Your task to perform on an android device: Go to Fitnotes app & take the Running challenge of 15 kilometers and set goals.
Image 0: 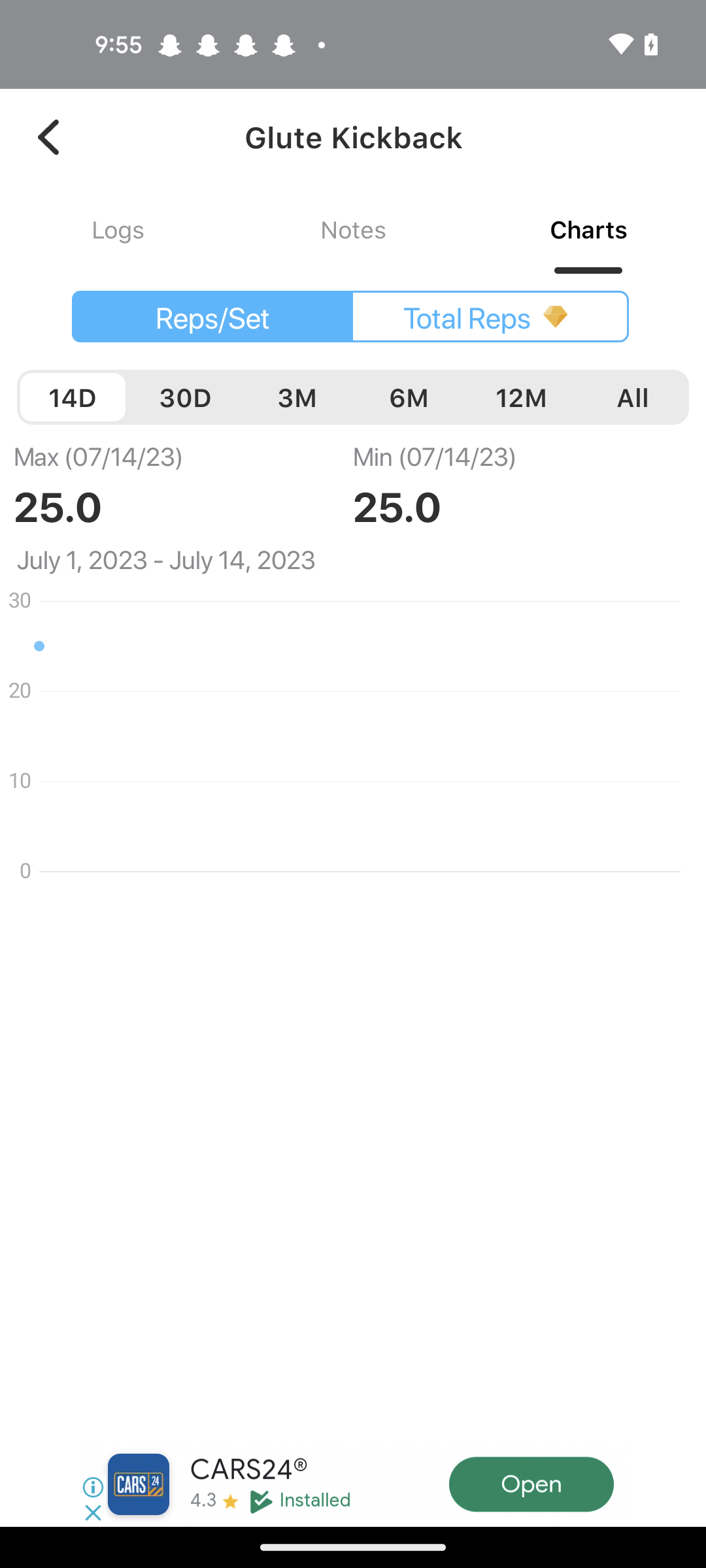
open the fitnotes app
Step 0: open app "FitNotes"
Image 1: 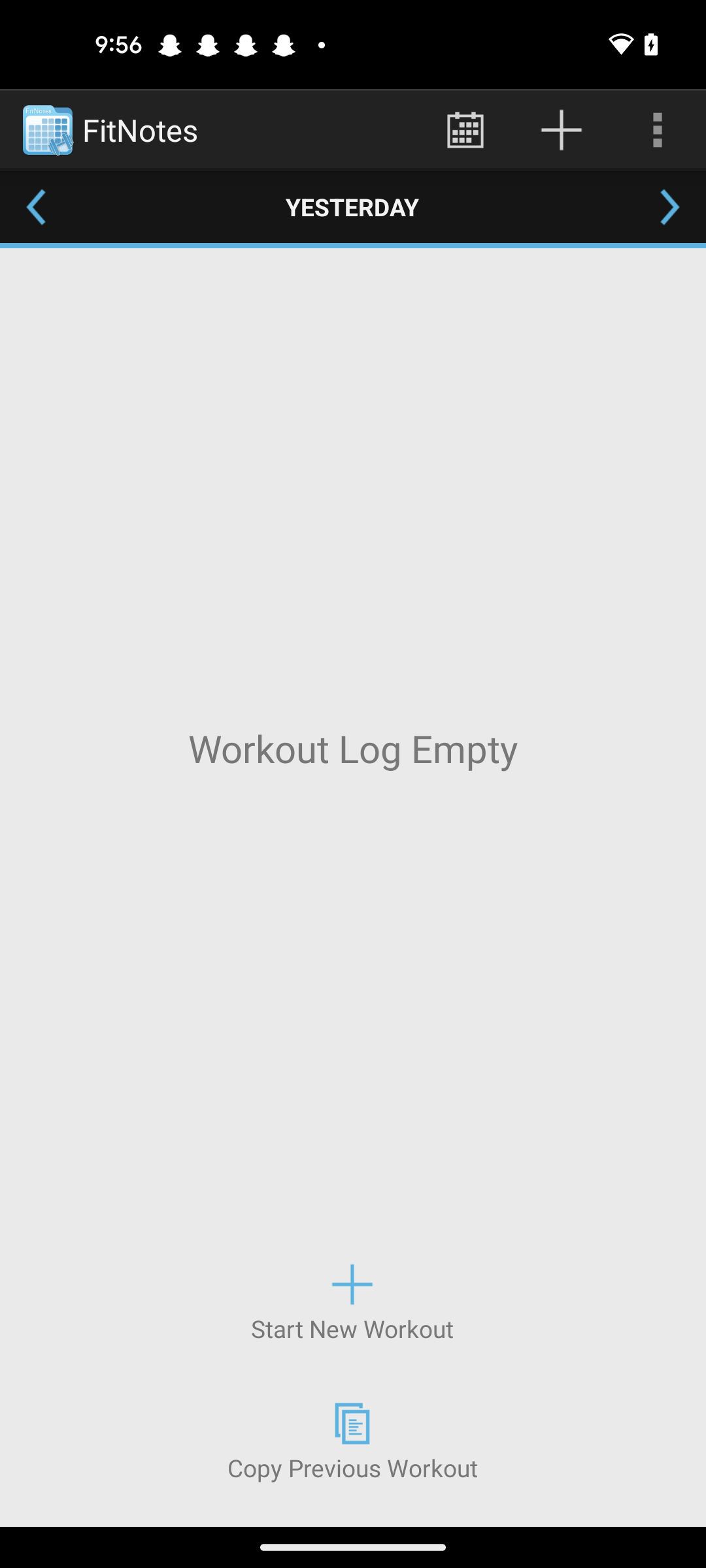
Click on the Start new workout option of the screen
Step 1: click (352, 1301)
Image 2: 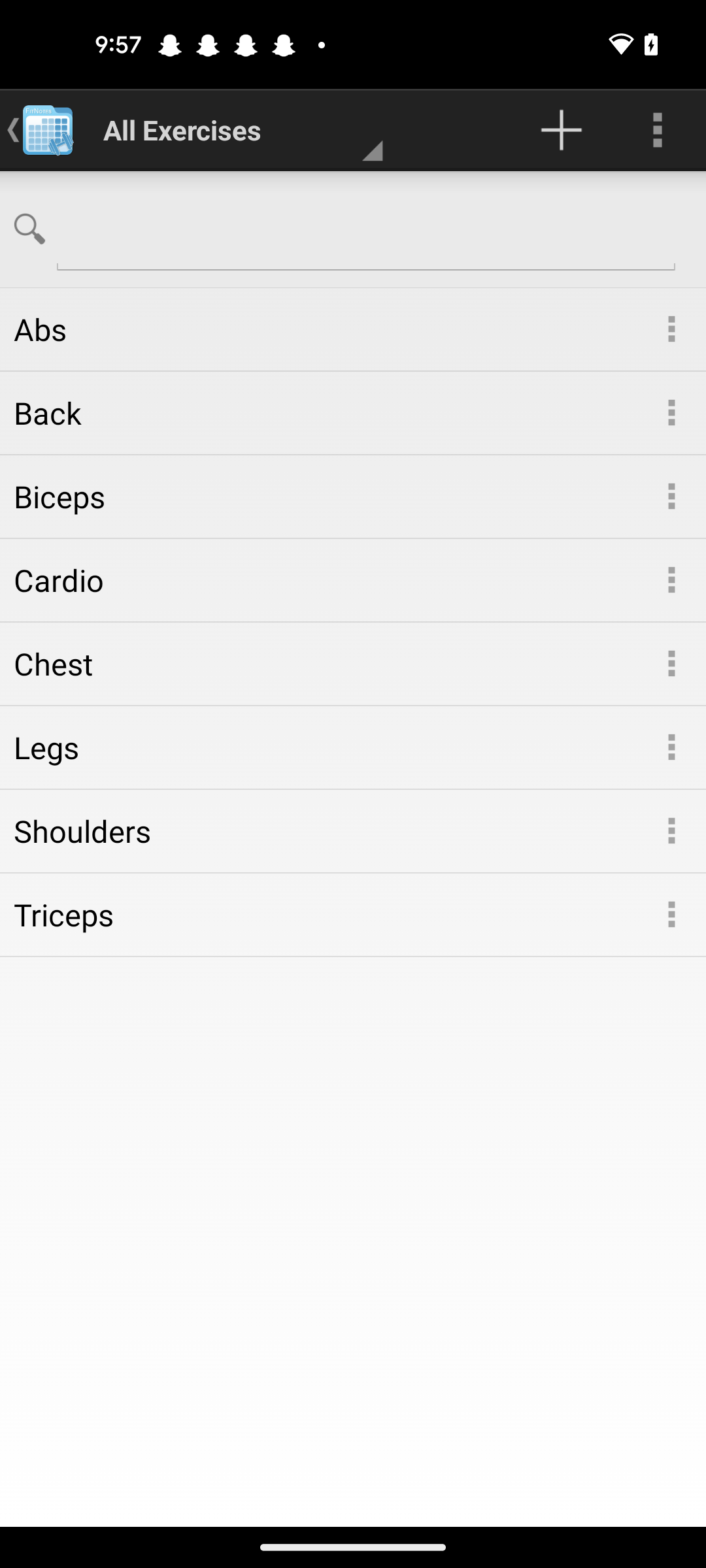
Click on the cardio option of the screen
Step 2: click (326, 580)
Image 3: 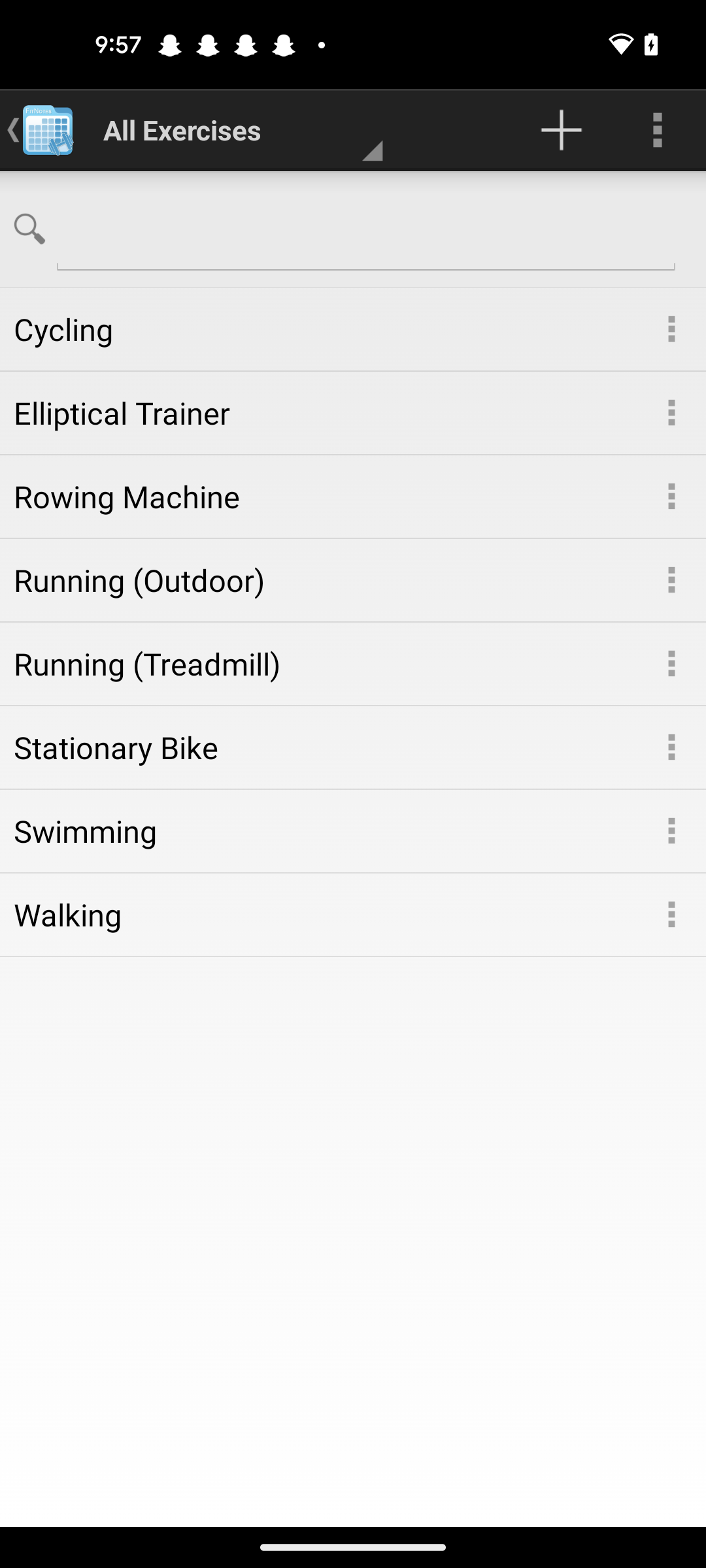
Click on the Running (outdoor) of the screen 
Step 3: click (318, 580)
Image 4: 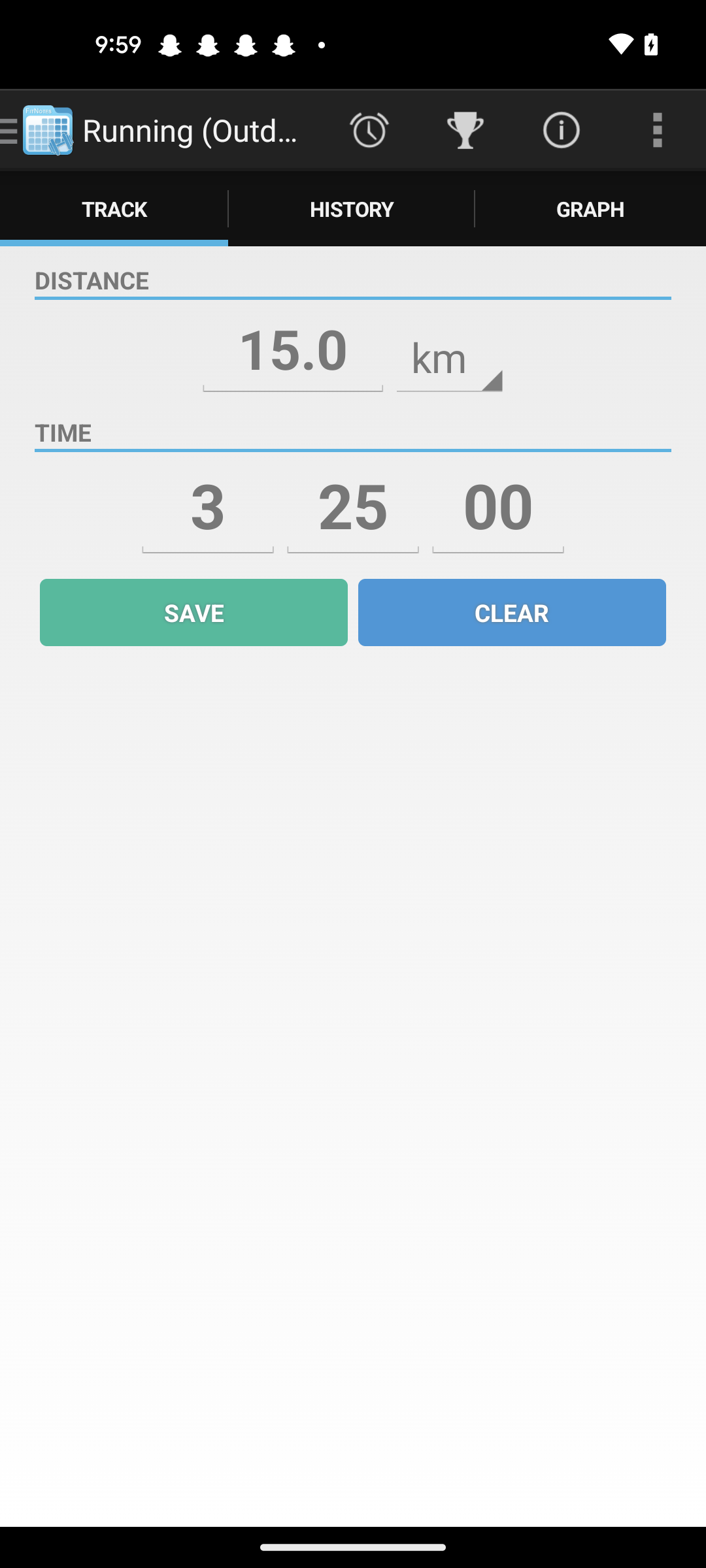
Click on the save button
Step 4: click (193, 612)
Image 5: 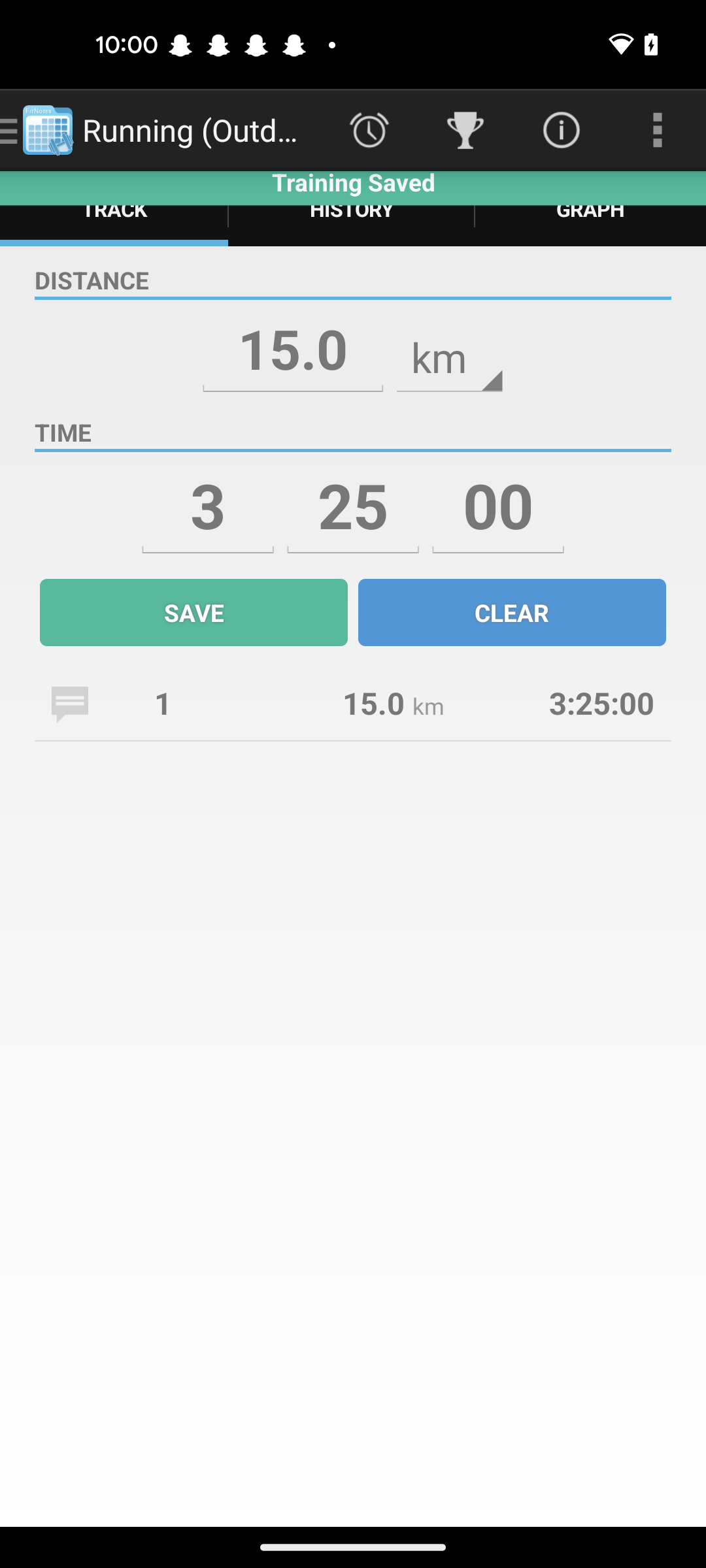
Click on  the goal icon at the top  of the screen
Step 5: click (465, 130)